Your task to perform on an android device: In the Radio FM app, download podcasts.
Image 0: 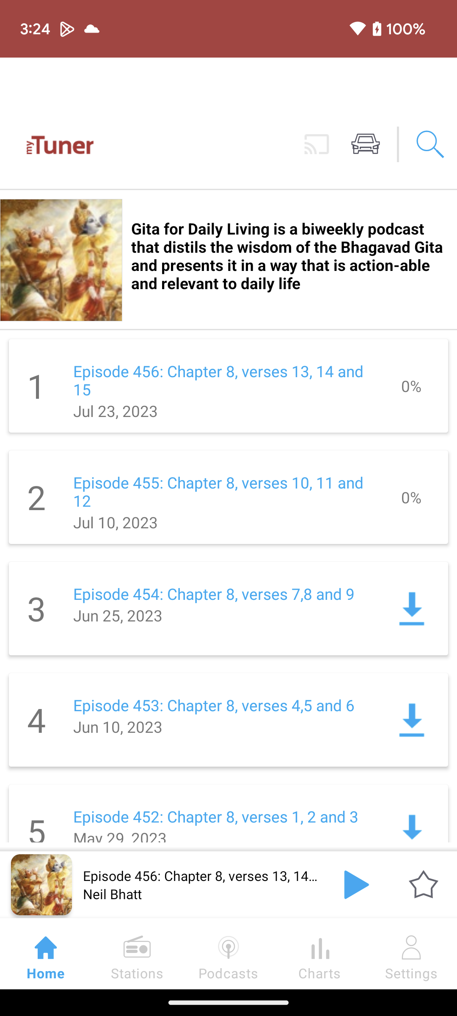
Open the Radio FM app.
Step 0: open app "Radio FM"
Image 1: 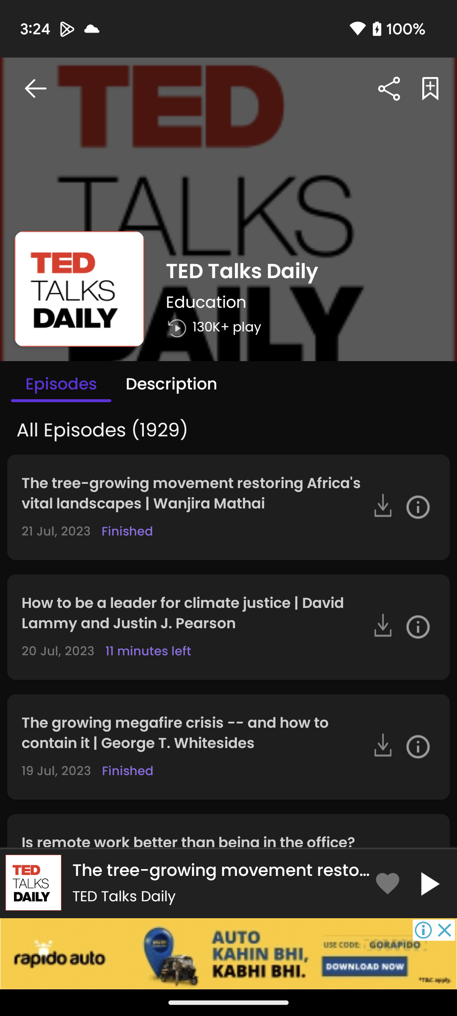
Click on the download icons on the right side of each of the episodes.
Step 1: click (375, 506)
Image 2: 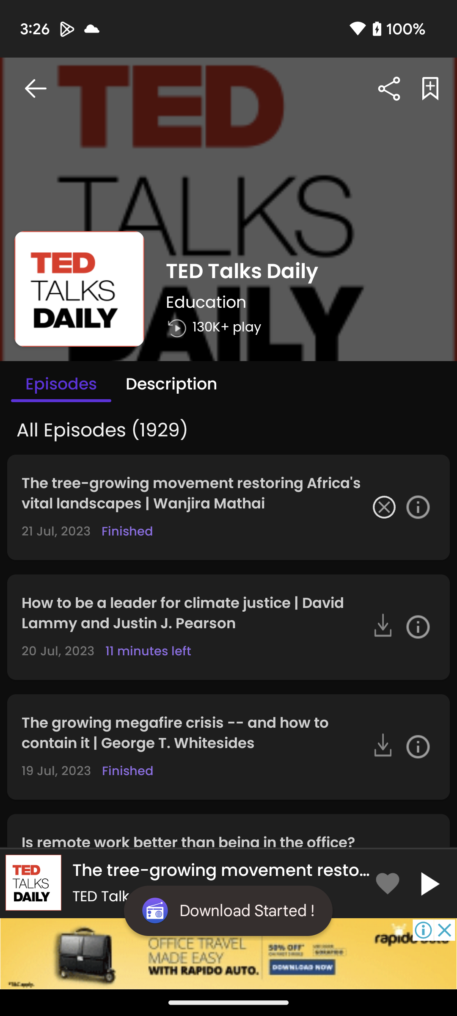
Click on the download icons on the right side of each of the episodes.
Step 2: click (380, 626)